Your task to perform on an android device: view the meeting schedule for July 26th 
Image 0: 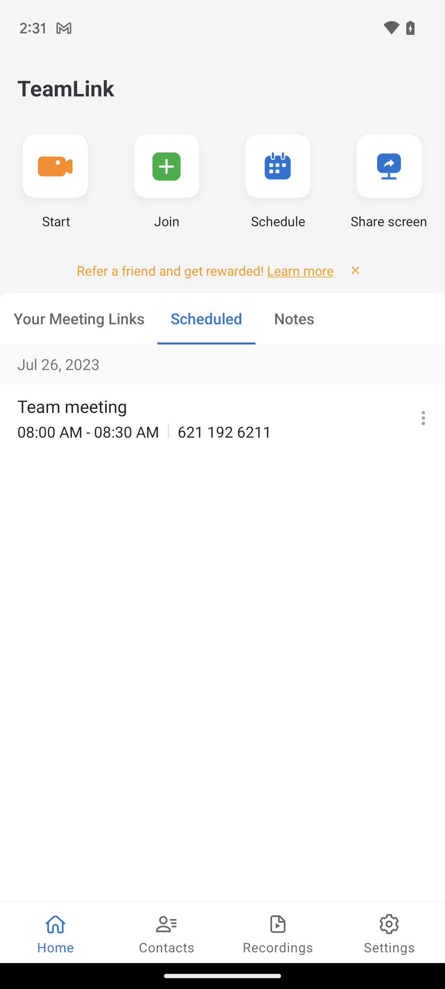
Click on the meeting to view its details
Step 0: click (151, 417)